Your task to perform on an android device: I want to open this Untitled document, so open this document in the Docs app.
Image 0: 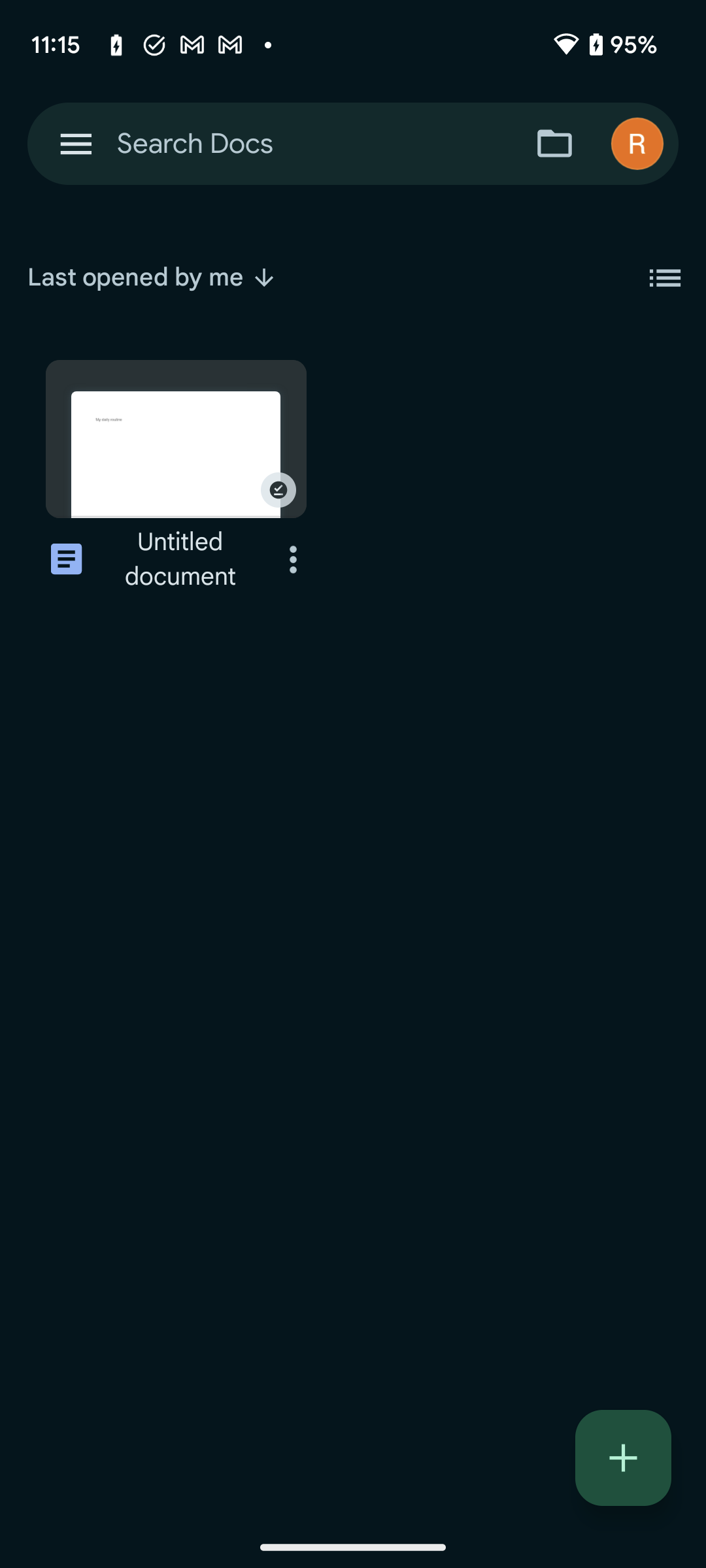
Click on the Untitled document to open this document.
Step 0: click (175, 439)